Your task to perform on an android device: I'd want to check items that i added in cart
Image 0: 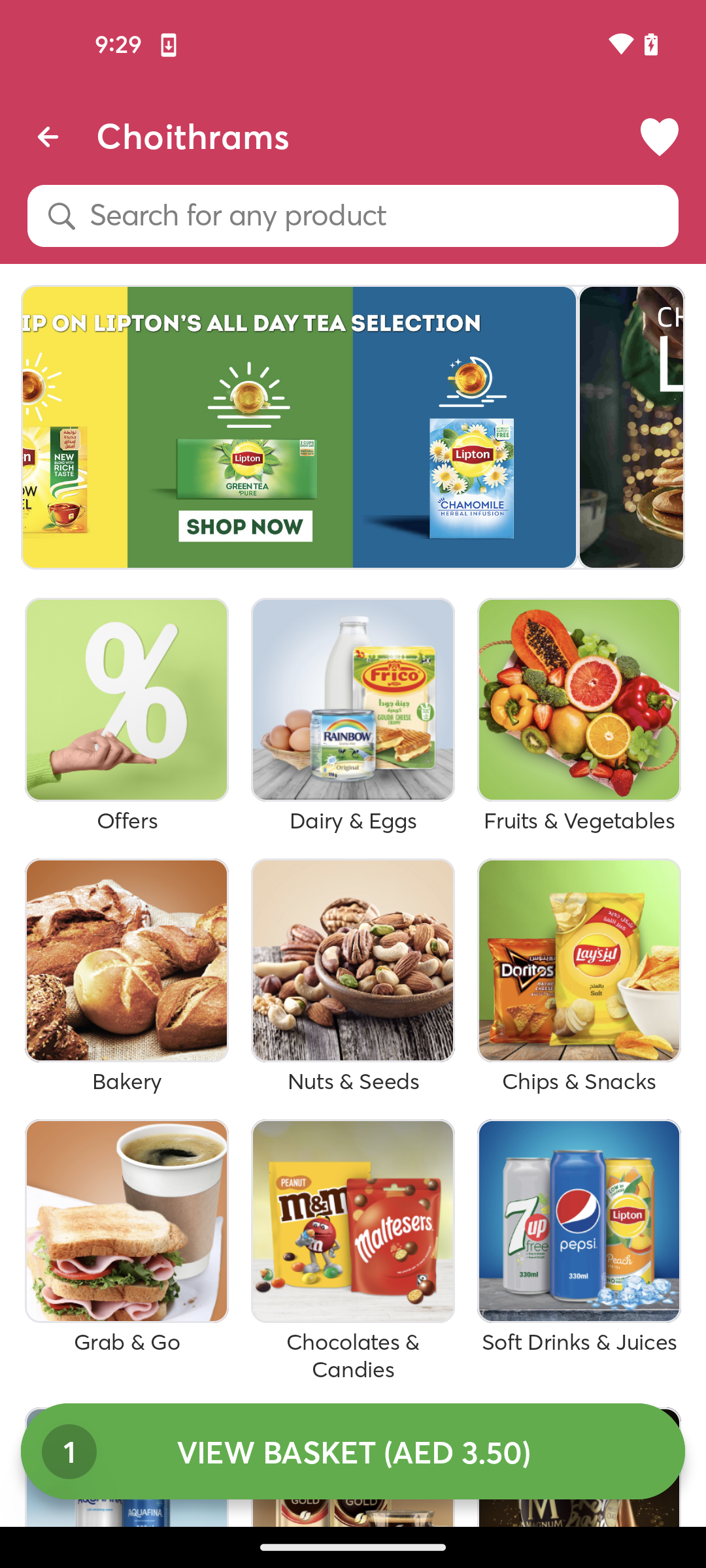
click on the view Basket button
Step 0: click (352, 1451)
Image 1: 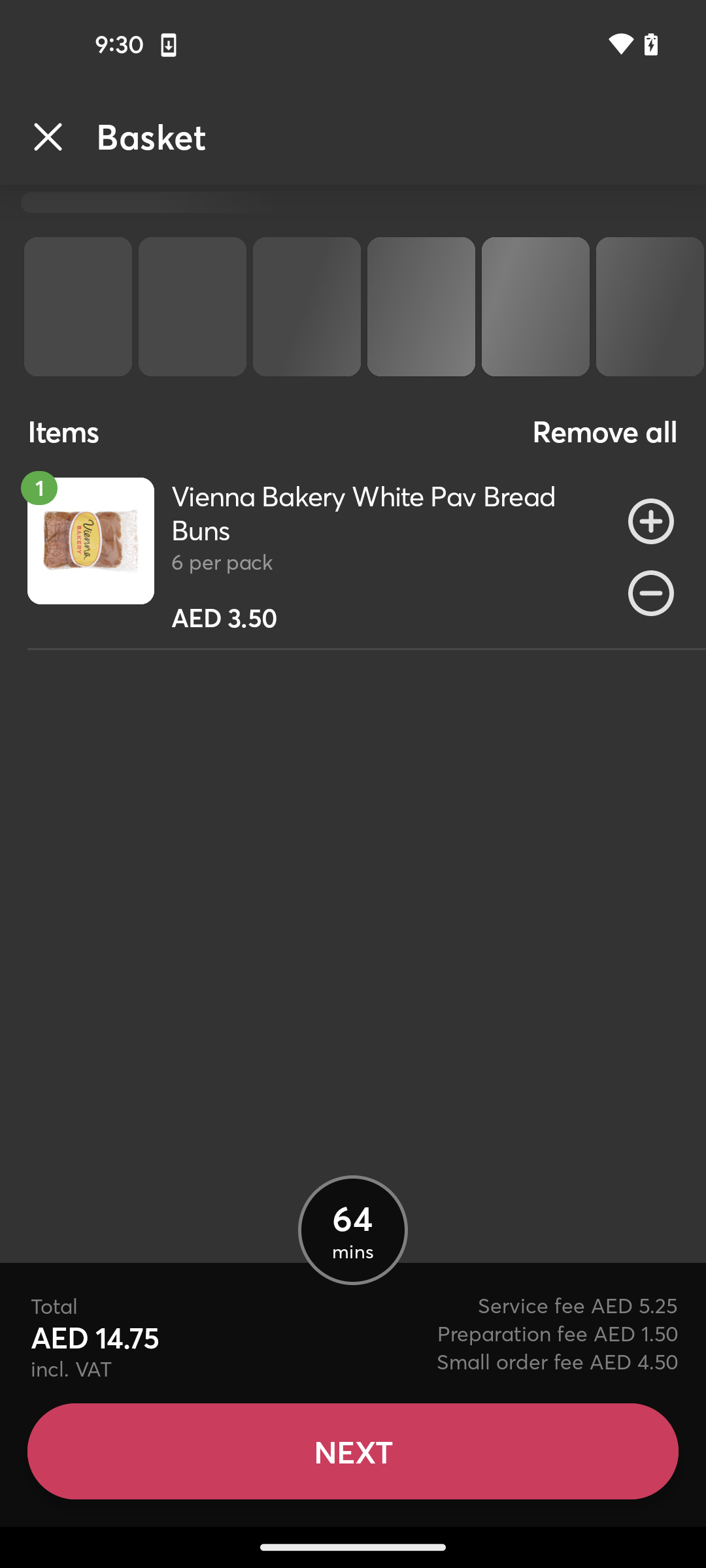
click on the view Basket button
Step 1: wait